Your task to perform on an android device: I want to search for a new dining table.
Image 0: 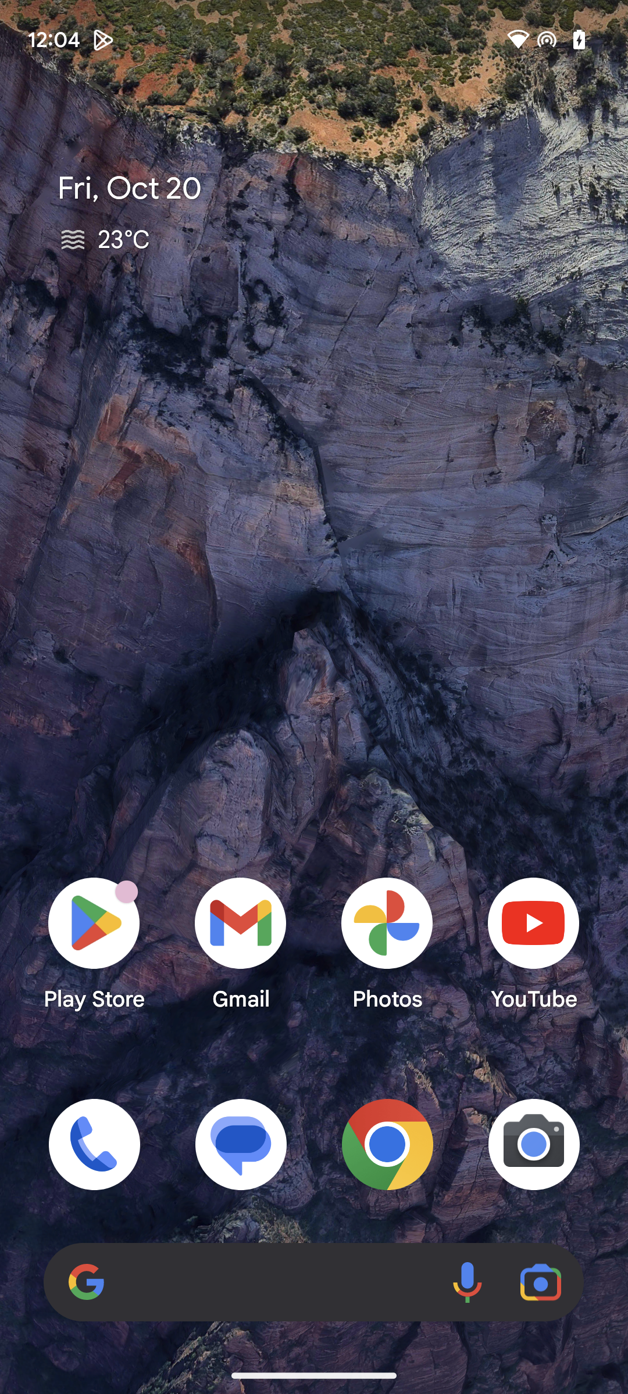
Open Pepperfry app.
Step 0: open app "Pepperfry"
Image 1: 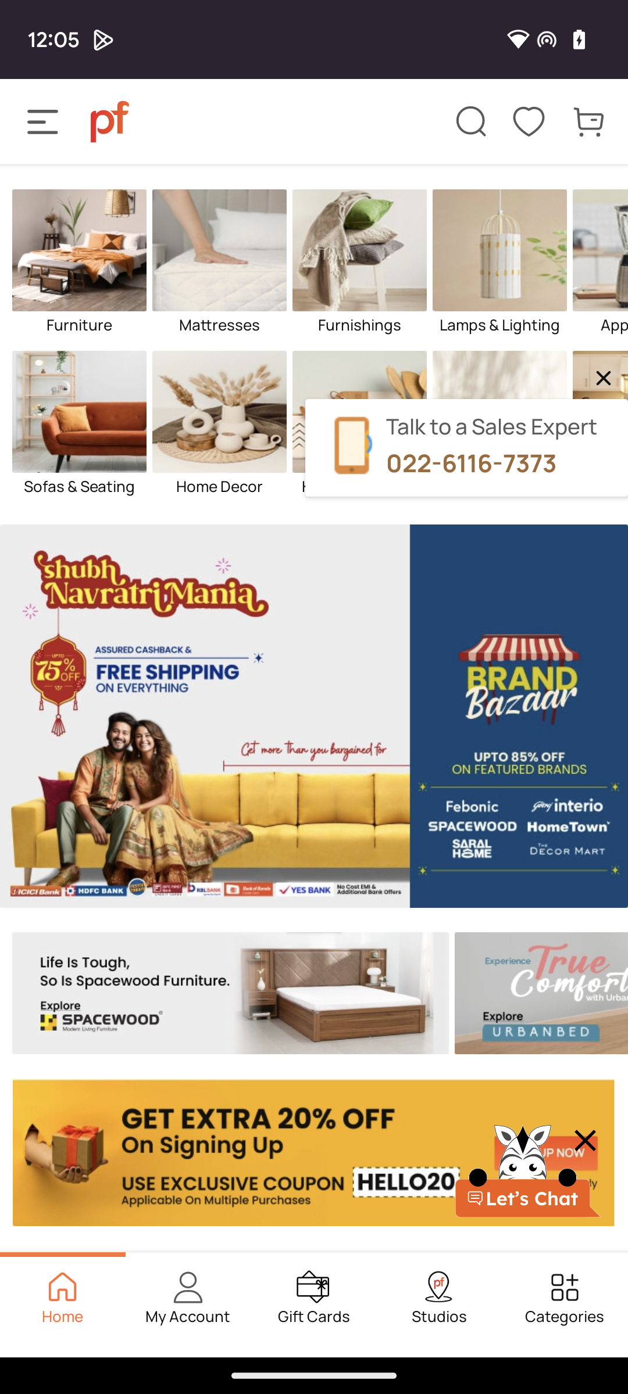
Click on the search box.
Step 1: click (471, 121)
Image 3: 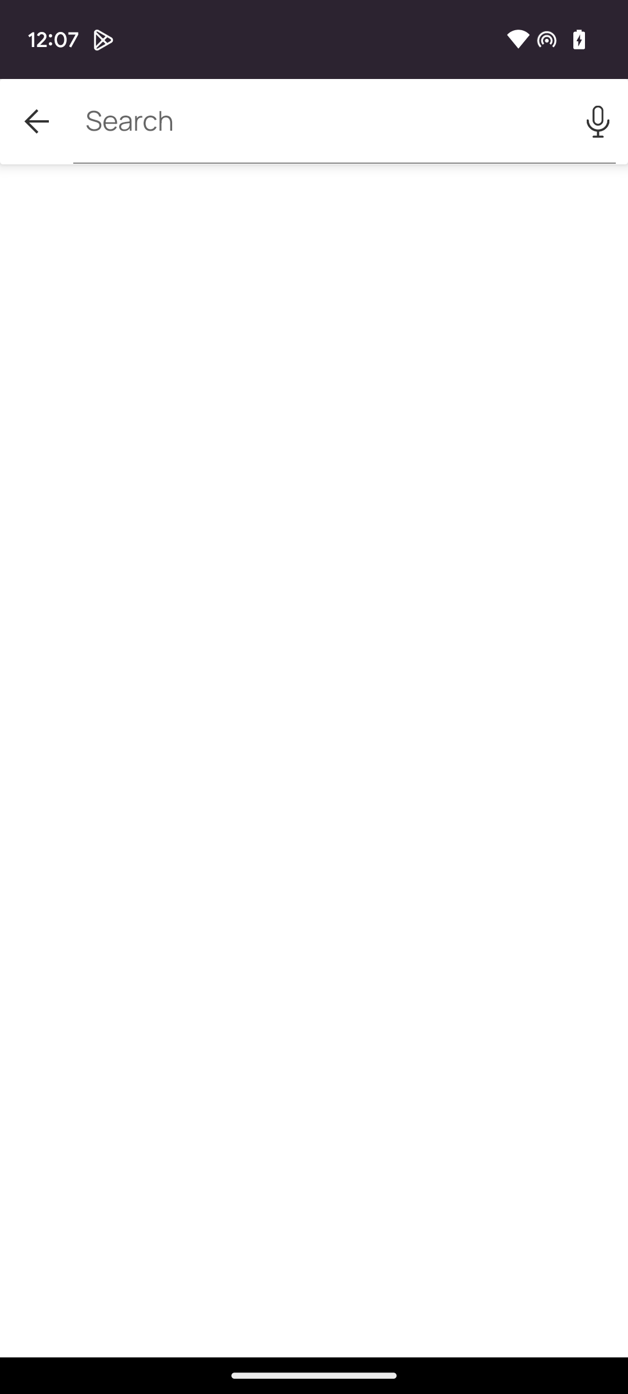
Click on the search box.
Step 3: click (344, 120)
Image 4: 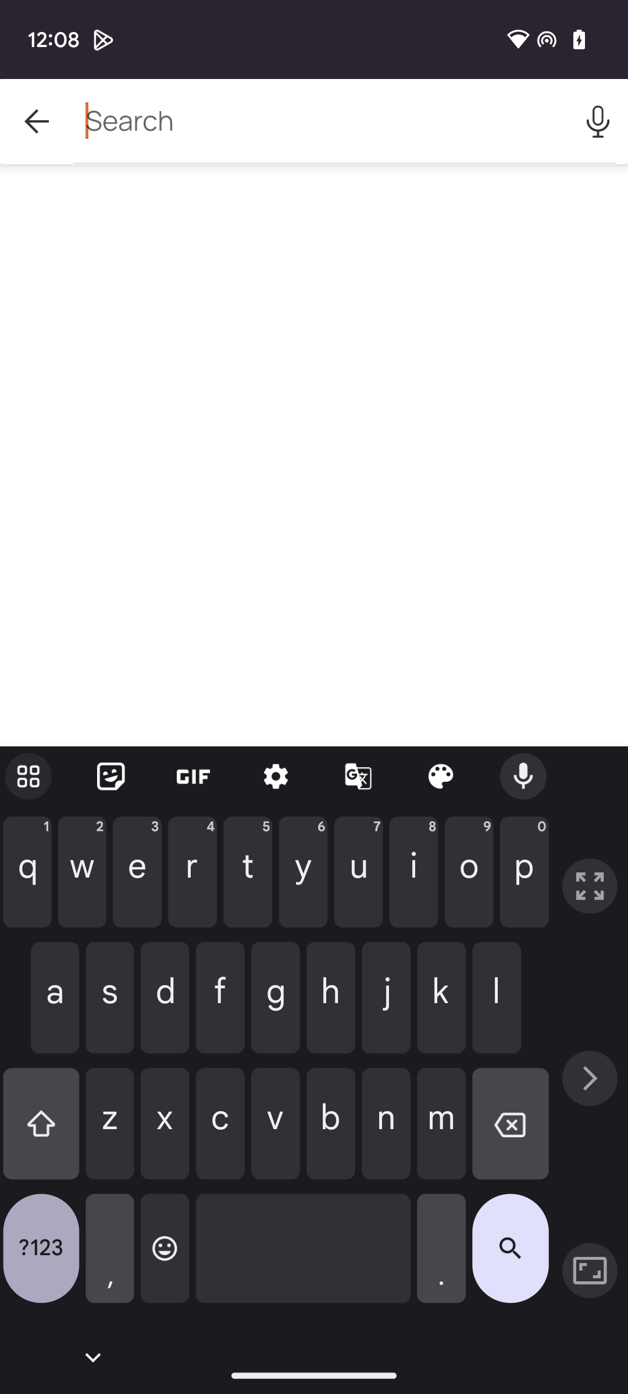
Type dining table.
Step 4: type "Dining table."
Image 5: 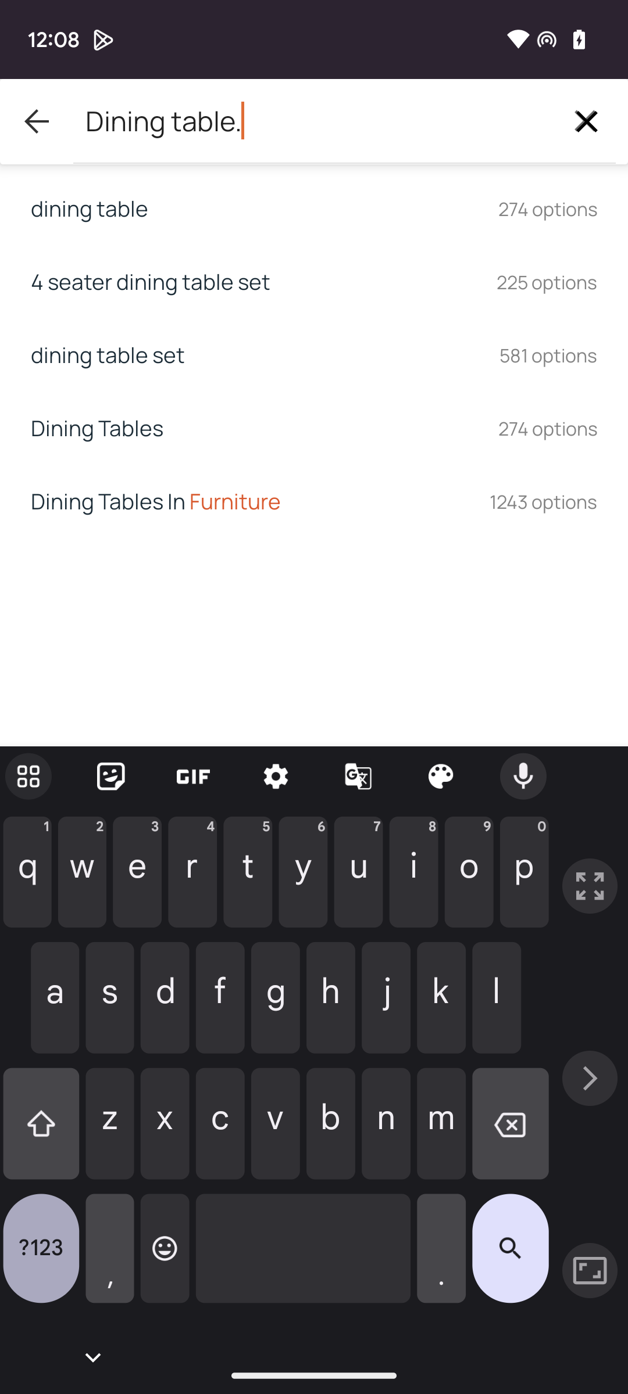
Click on the search icon.
Step 5: click (510, 1255)